Your task to perform on an android device: I want to save the existing presentation as powerpoint (.pptx) with the title school 25 Anniversary ppt 1.
Image 0: 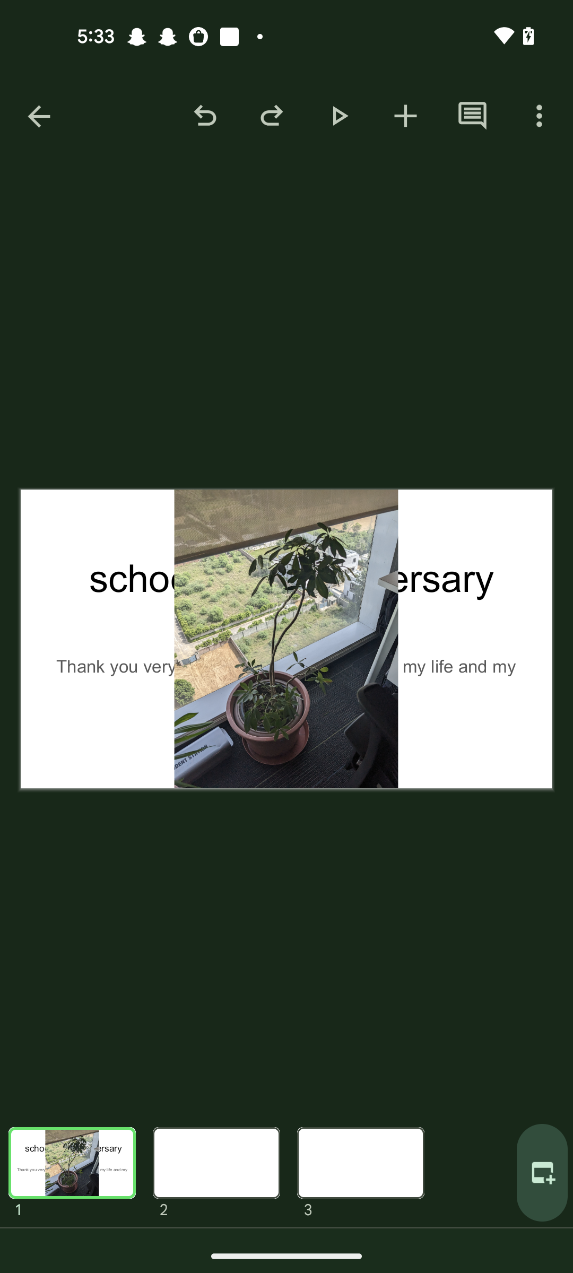
Click on the three dots icon at the top right corner of the screen 
Step 0: click (539, 116)
Image 1: 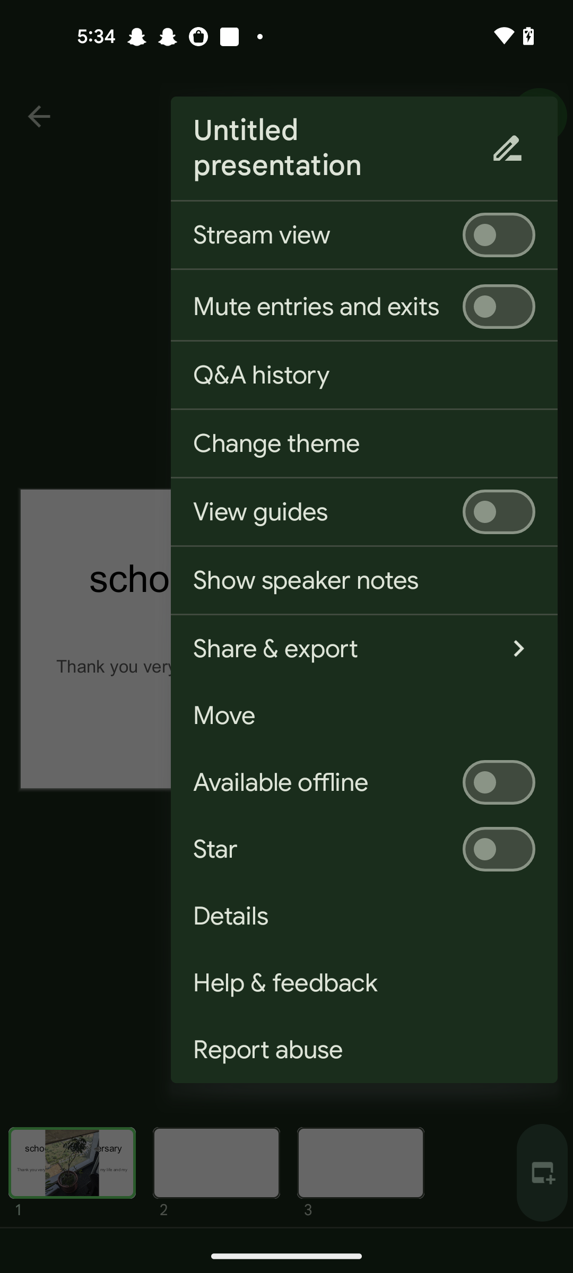
Click on the Share & export option 
Step 1: click (336, 649)
Image 2: 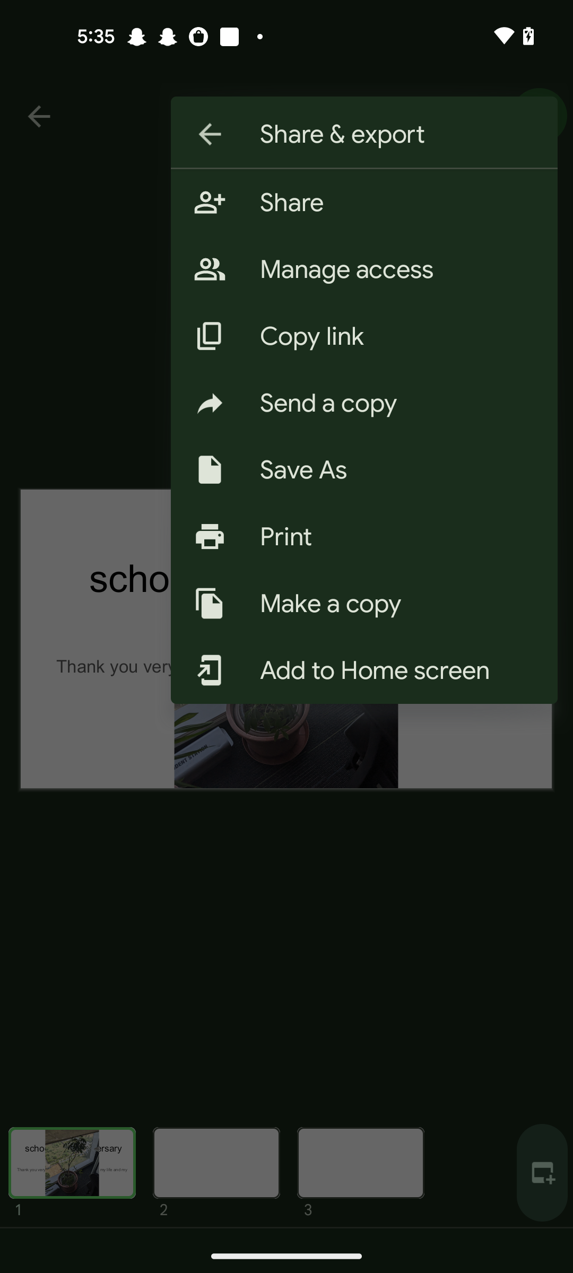
Click on the save as option 
Step 2: click (397, 469)
Image 3: 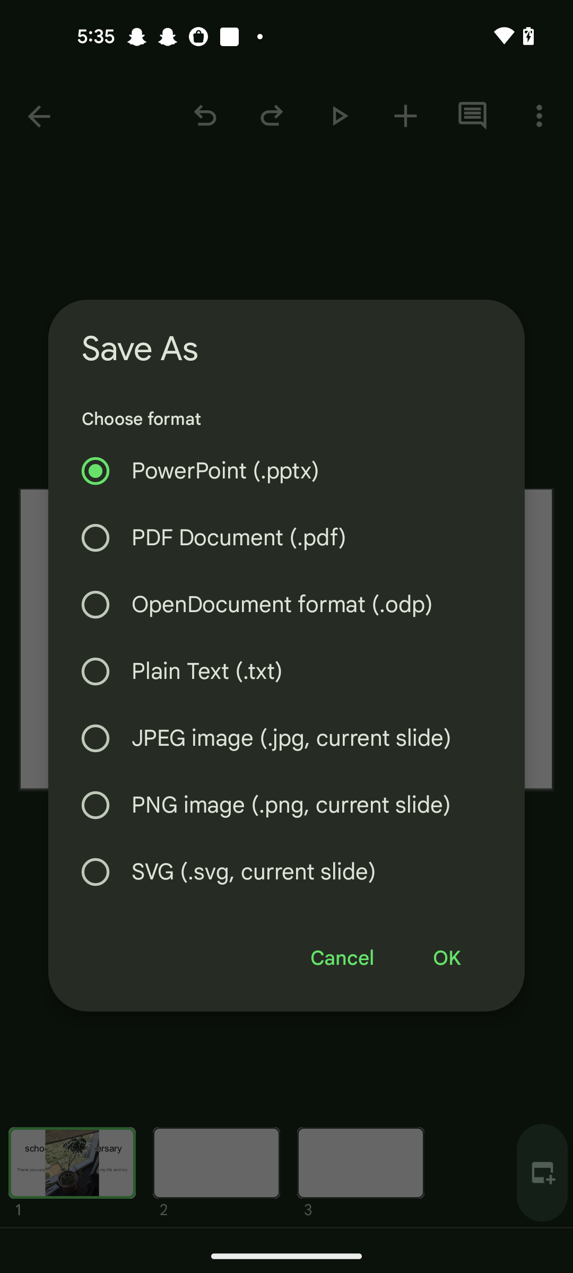
Click on the ok button 
Step 3: click (446, 958)
Image 4: 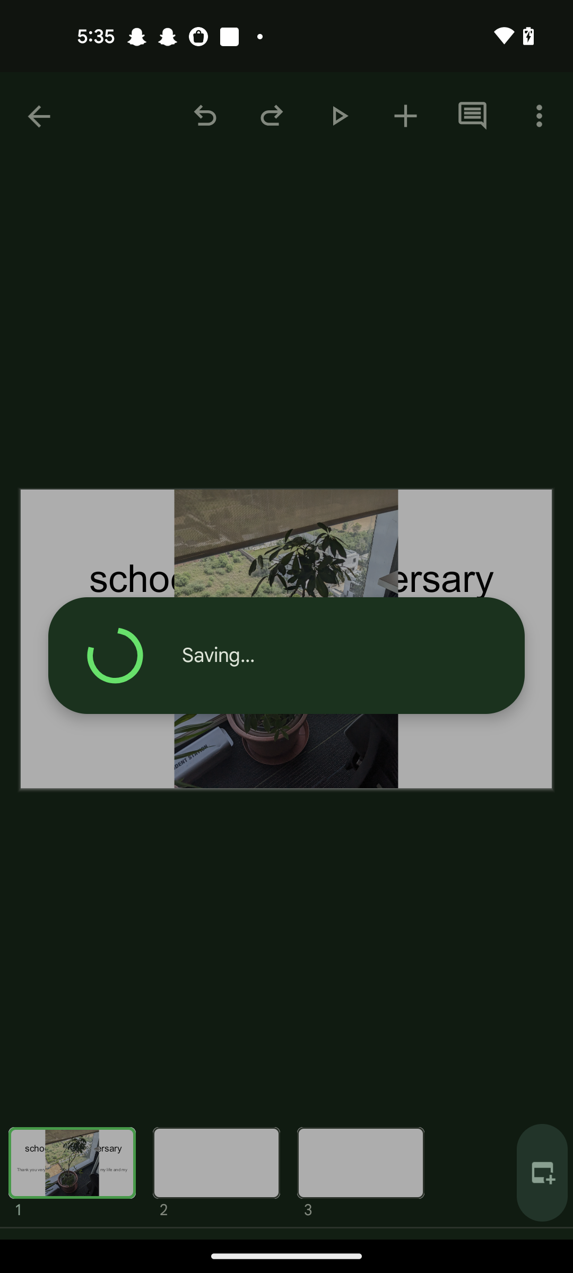
Click on the ok button 
Step 4: wait